Your task to perform on an android device: I want to reply to my Jane colleague and reply to him “ Hi Jane,I will be free at 7:00 PM from Monday to Friday
Image 0: 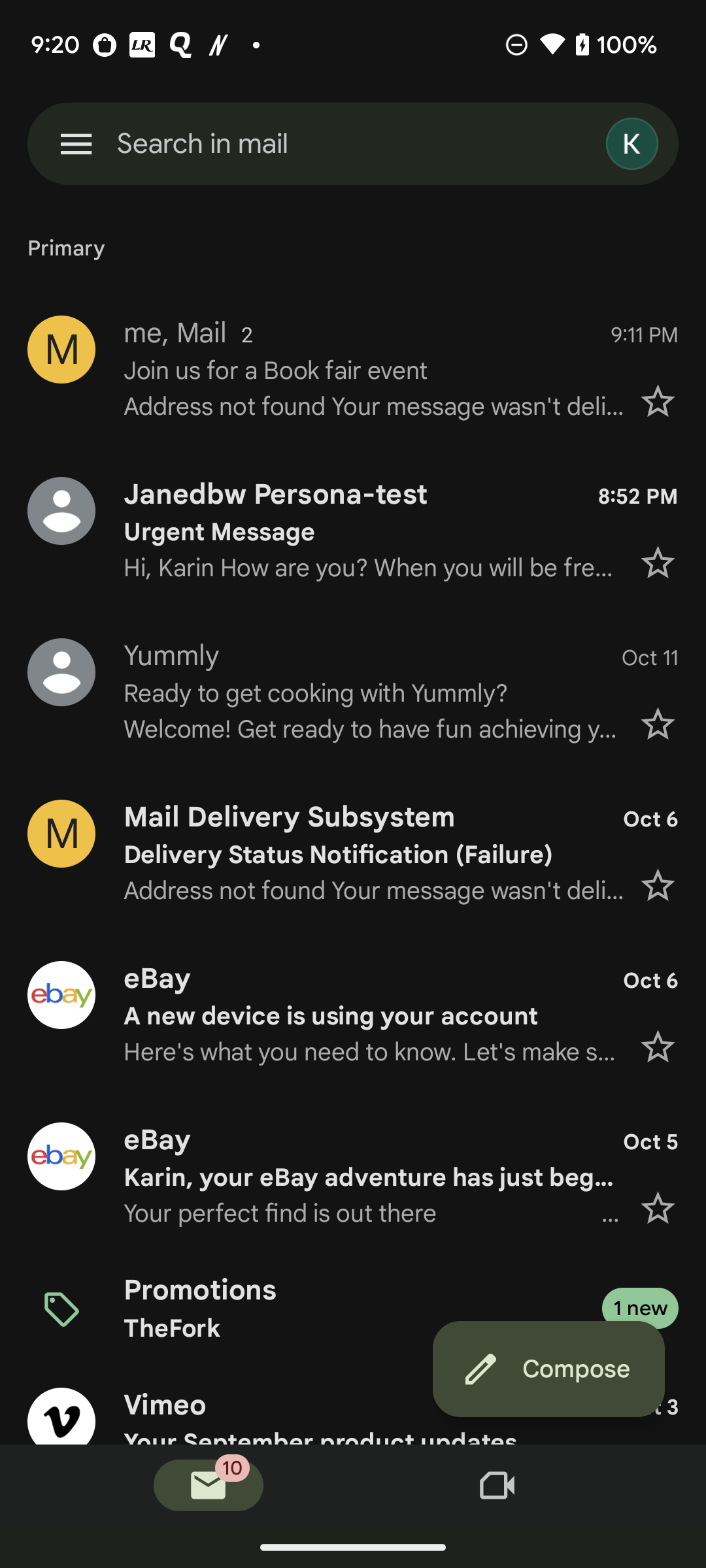
Click on the Jane mail 
Step 0: click (373, 532)
Image 1: 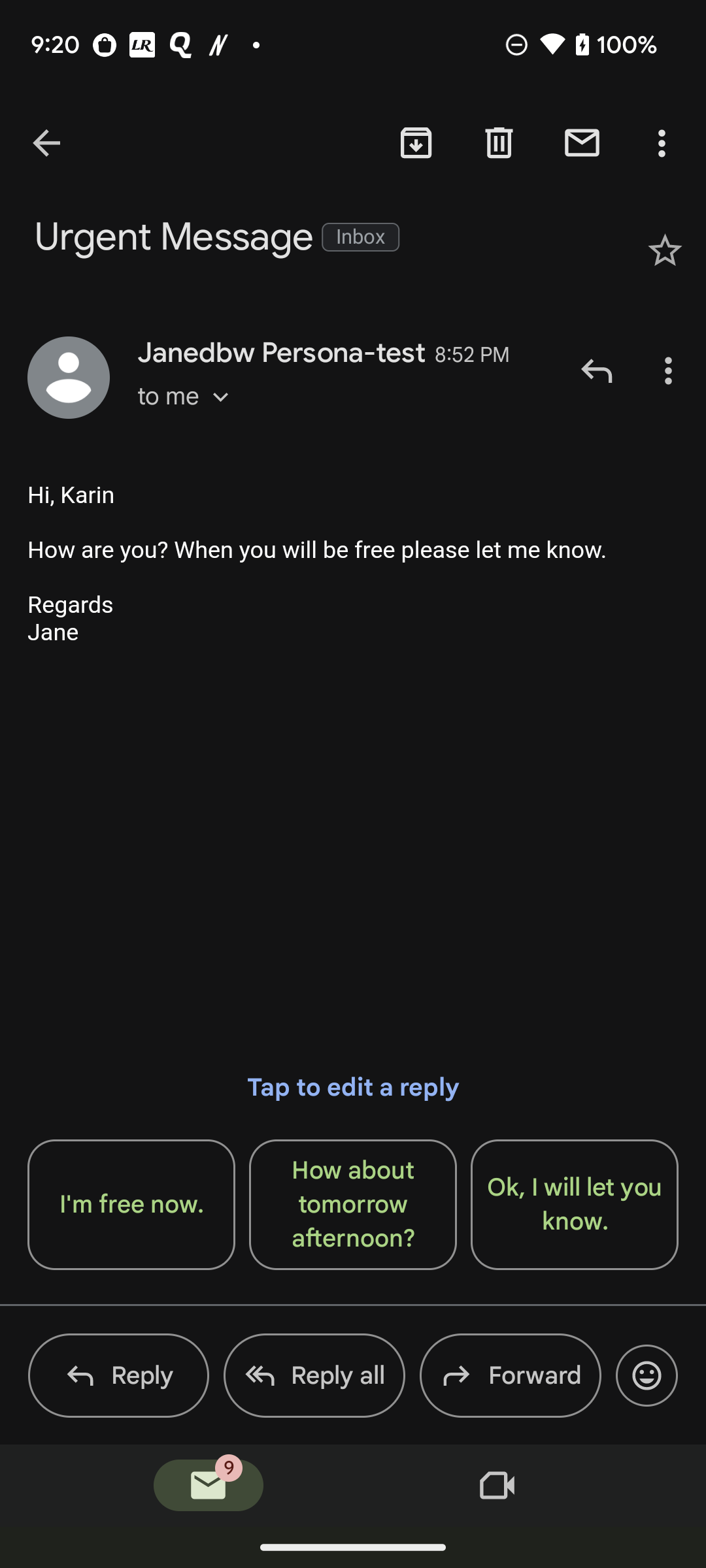
Click on the Reply button at the bottom left of the screen
Step 1: click (97, 1384)
Image 2: 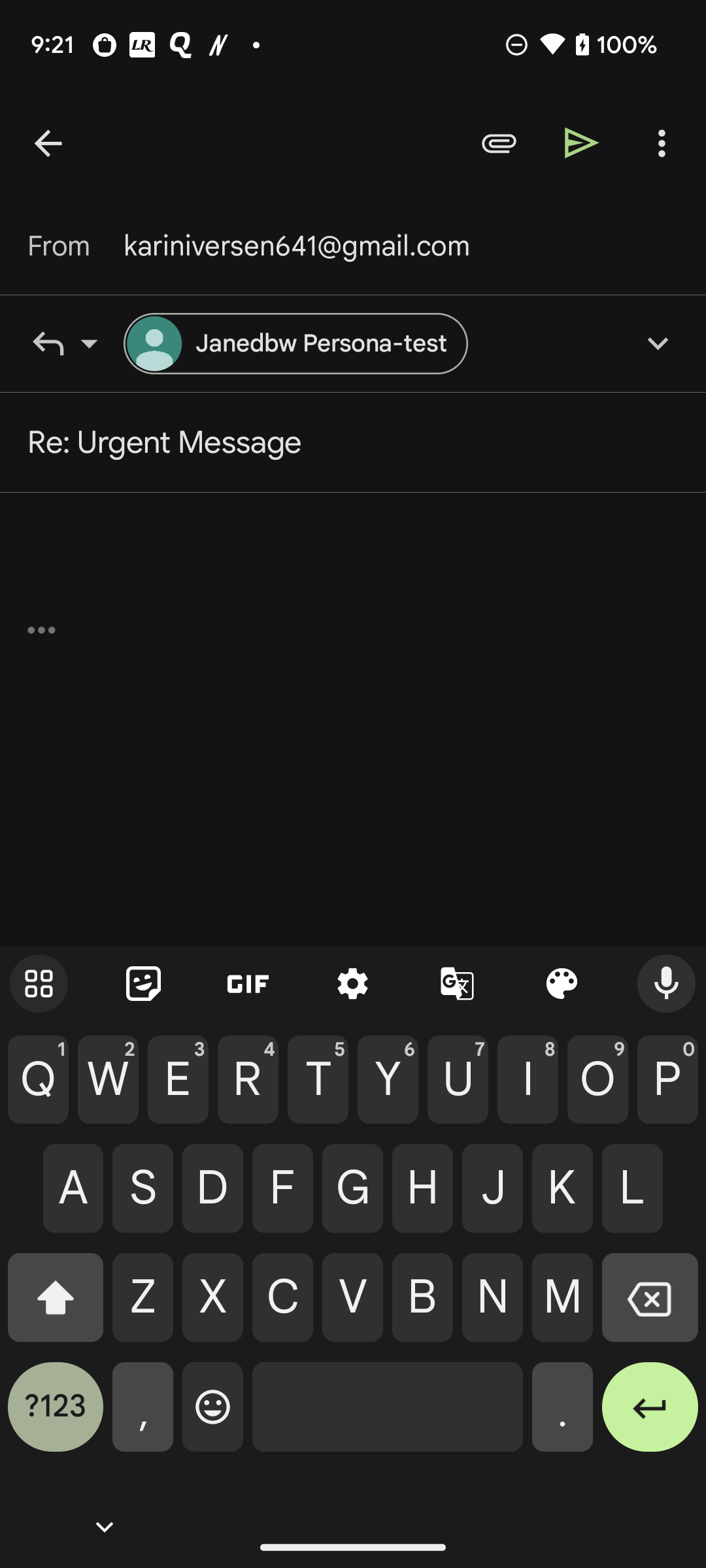
Type Hi Jane,I will be free at 7:00 PM from Monday to Friday in reply bar
Step 2: type "Hi Jane,I will be free at 7:00 PM from Monday to Friday"
Image 3: 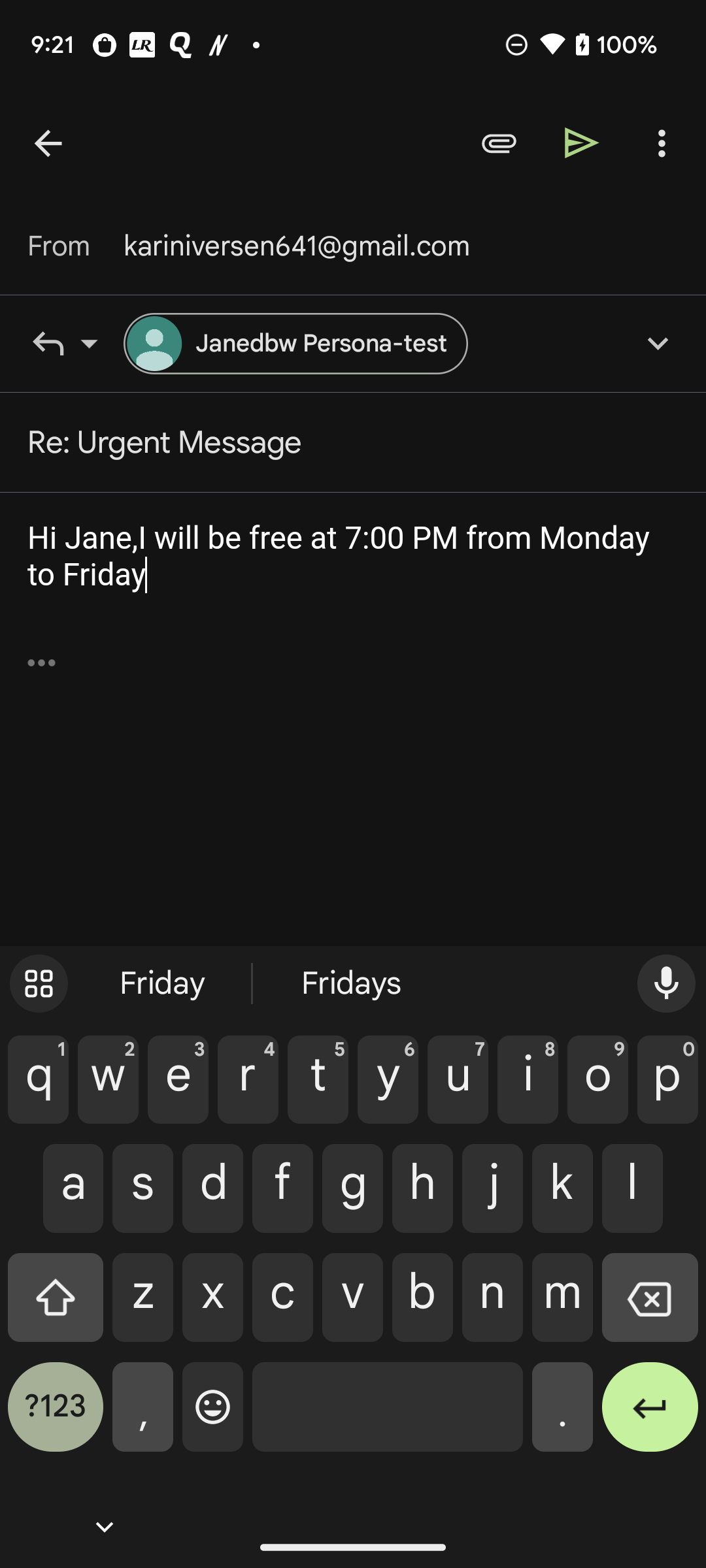
Click on the right arrow at the top of the screen
Step 3: click (582, 142)